Your task to perform on an android device: Change the start gym reminder date to 15 June.
Image 1: 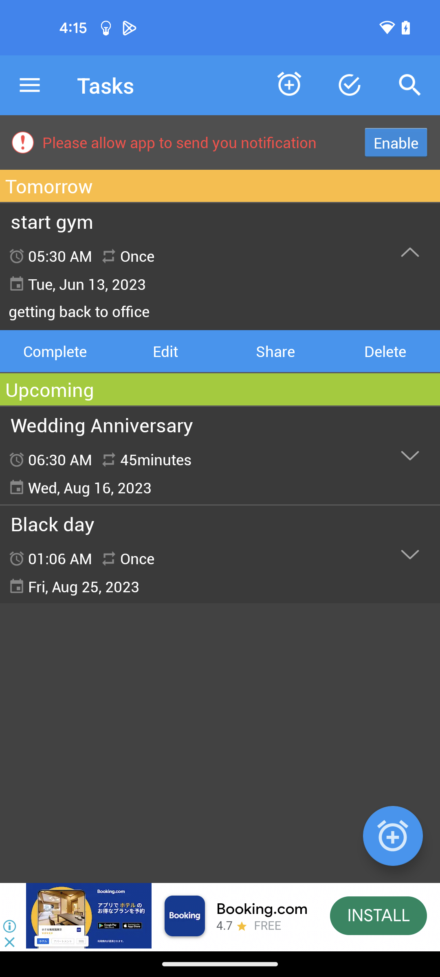
Click on the Edit button
Step 1: click (165, 351)
Image 2: 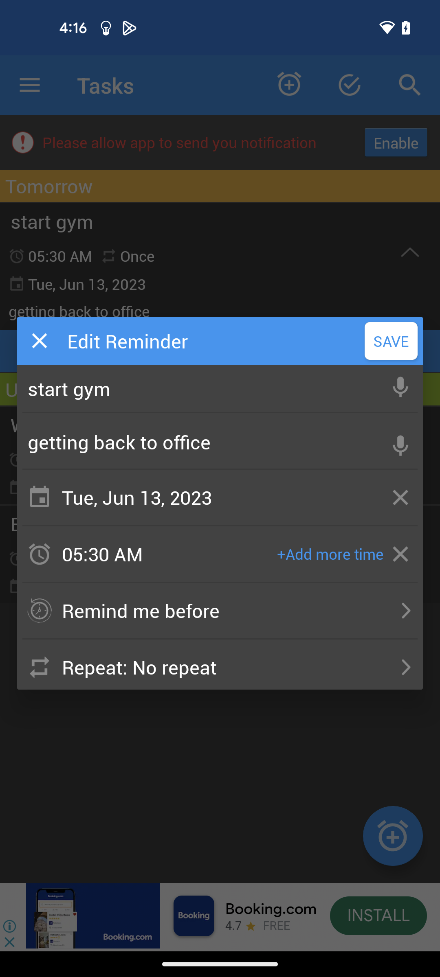
Go to the dates section
Step 2: click (202, 497)
Image 3: 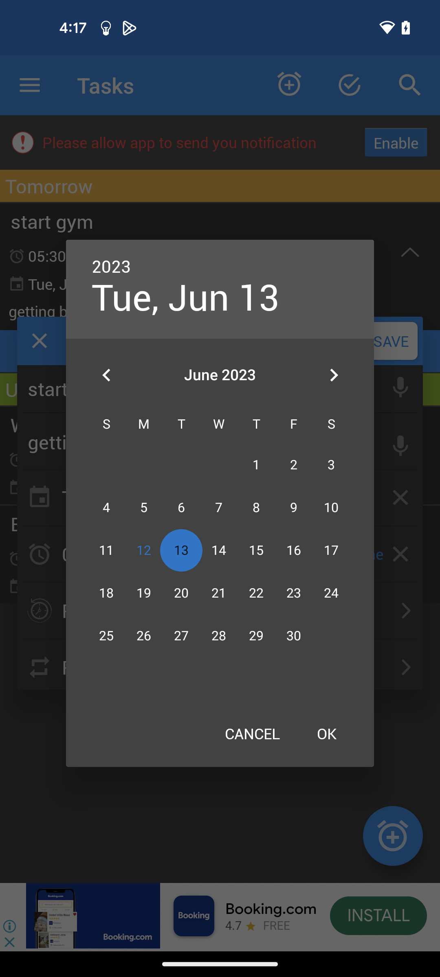
Set the date to 15 June
Step 3: click (256, 550)
Image 4: 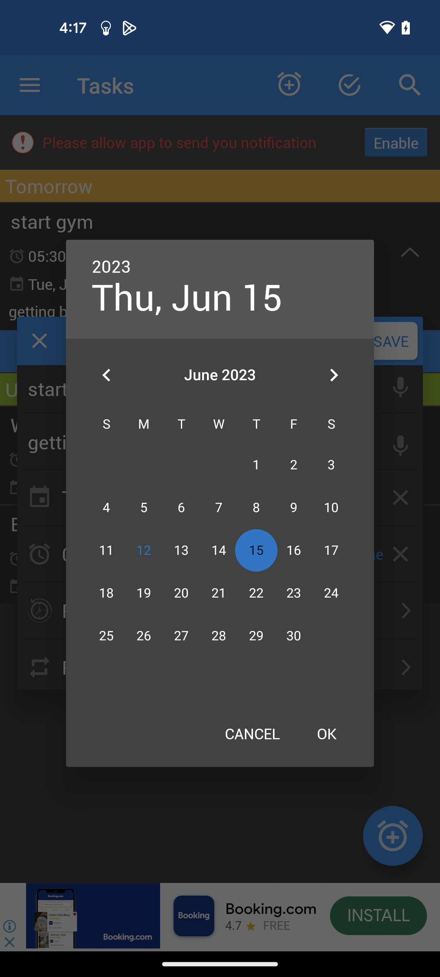
Click on OK
Step 4: click (327, 733)
Image 5: 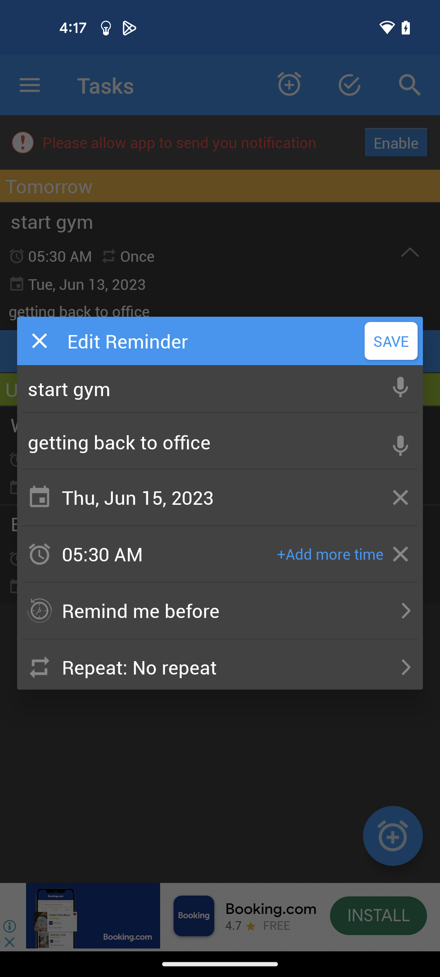
Save the reminder by clicking on the save button .
Step 5: click (391, 341)